Your task to perform on an android device: I want to track the progress of activity in the Strava app.
Image 0: 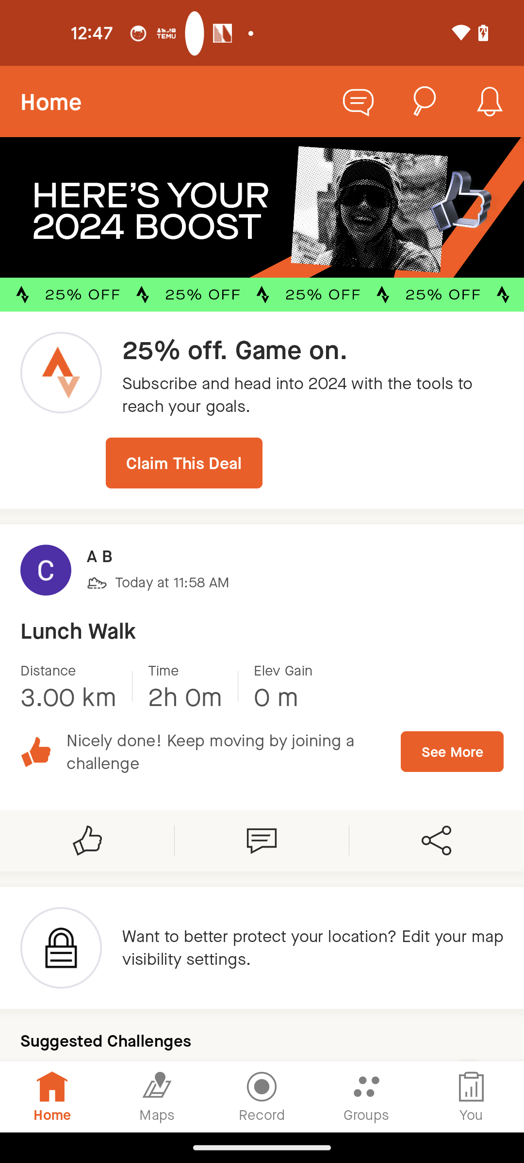
Click on the You tab
Step 0: click (472, 1097)